Your task to perform on an android device: Delete the audio from the Easy Voice Recorder app to free up storage space.
Image 0: 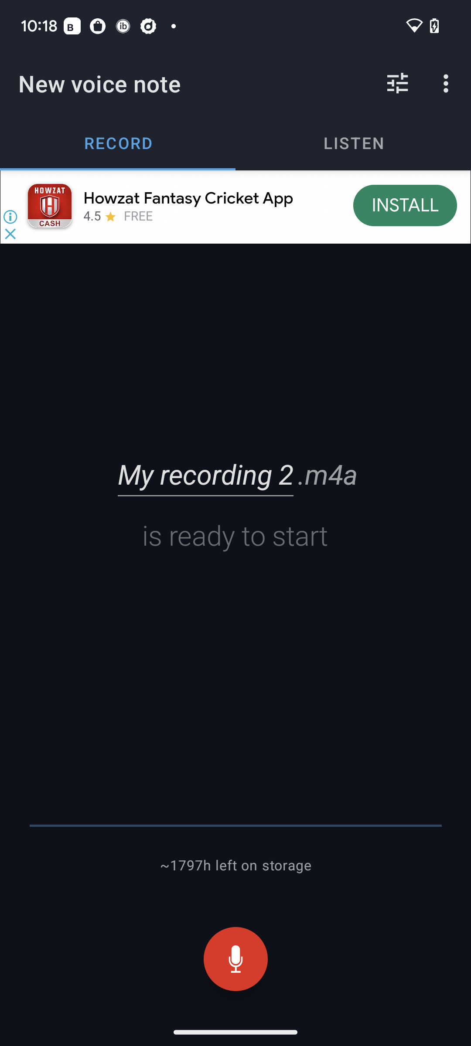
Click on listen at the top right of the screen.
Step 0: click (353, 143)
Image 1: 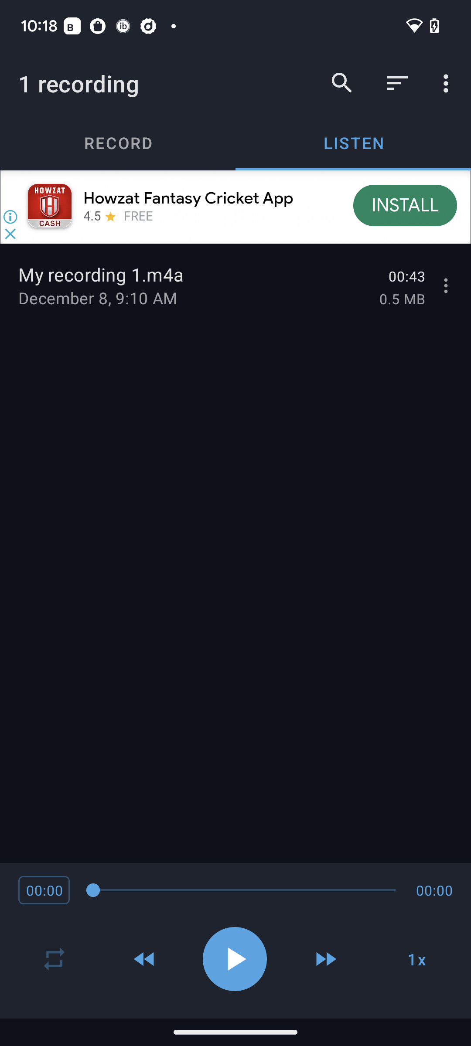
Click on the three-dot icon on the right side of the screen.
Step 1: click (448, 285)
Image 3: 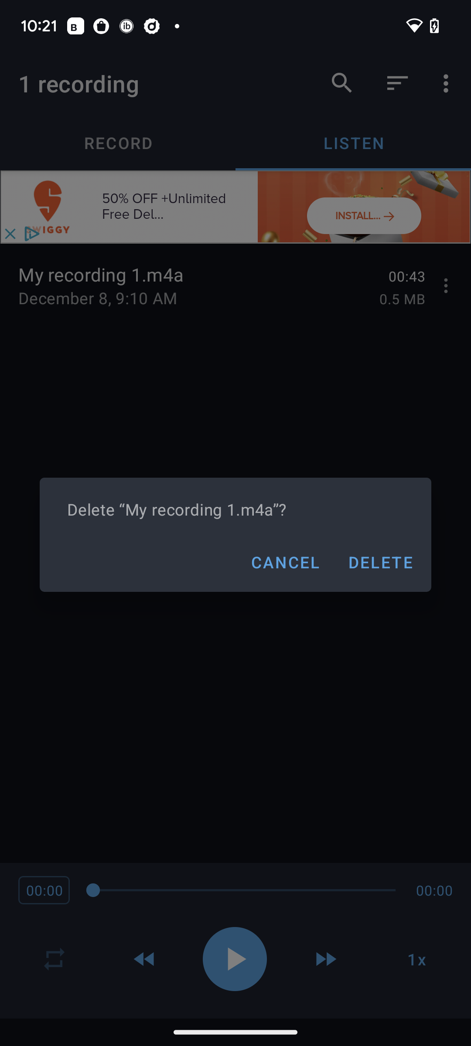
Click on Delete on the right side of the screen.
Step 3: click (380, 562)